Your task to perform on an android device: Open the Adidas app and open Terrex AX4 Hiking Shoes then add it to the wishlist.
Image 0: 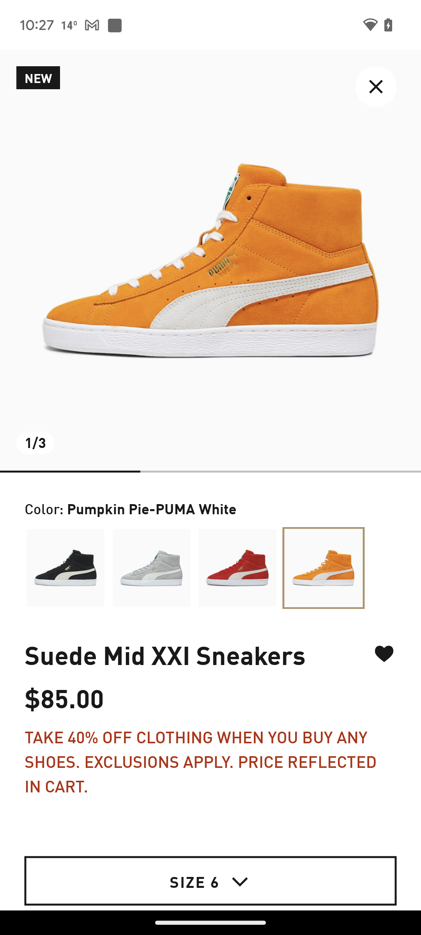
Open the Adidas app
Step 0: open app "adidas"
Image 2: 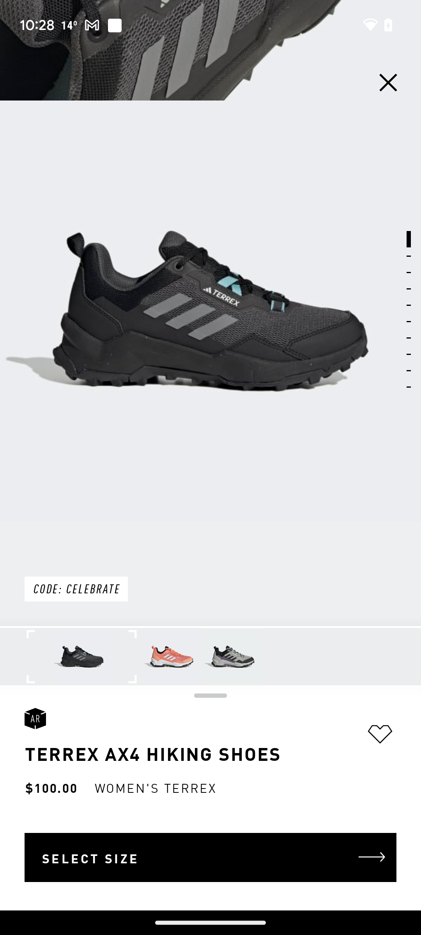
Click on the heart icon at the right side of the screen
Step 2: click (380, 734)